Your task to perform on an android device: Use JioMart app view the product Information of Tool Titan 25 IN 1 Screwdriver Set 6 on the JioMart app. 
Image 0: 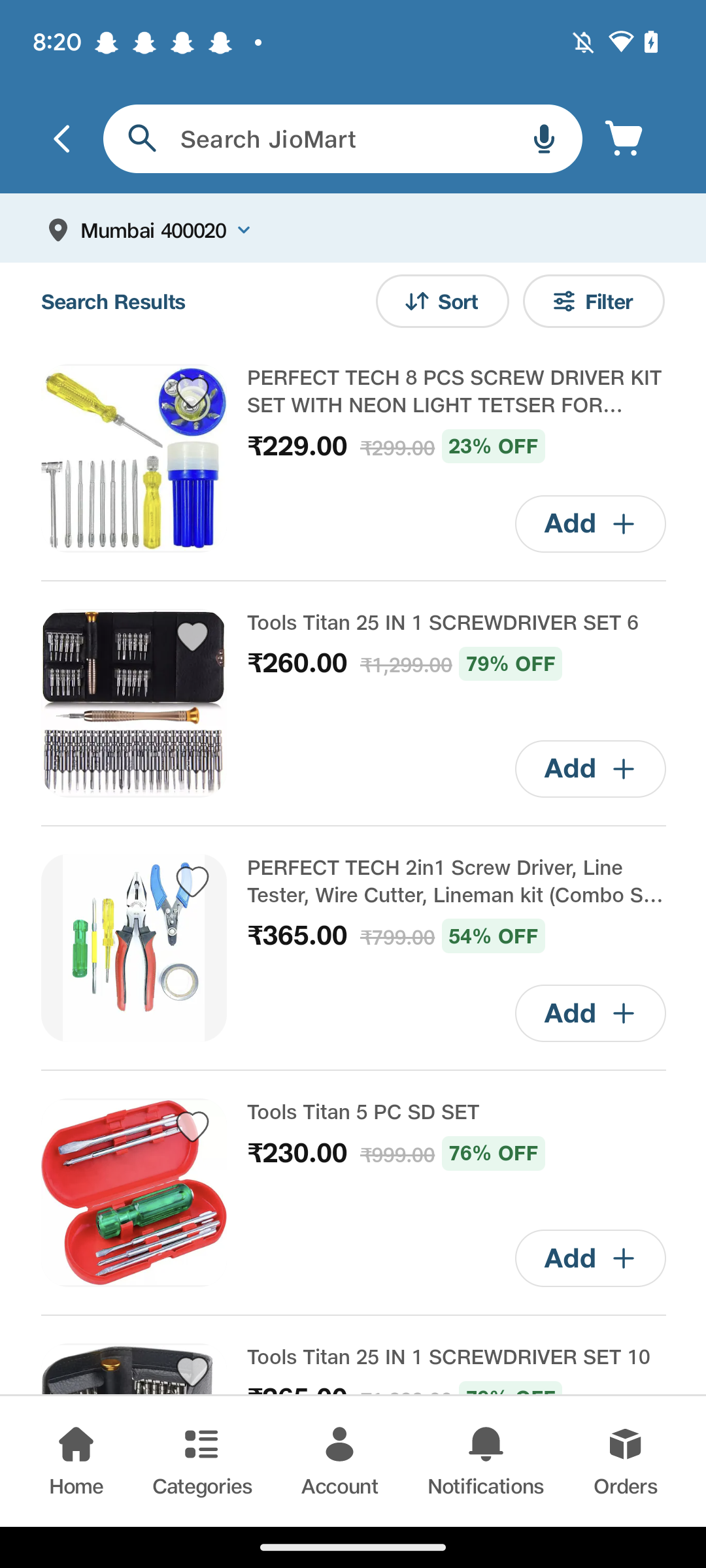
Click on Tool Titan 25 IN 1 Screwdriver Set 6 
Step 0: click (457, 621)
Image 1: 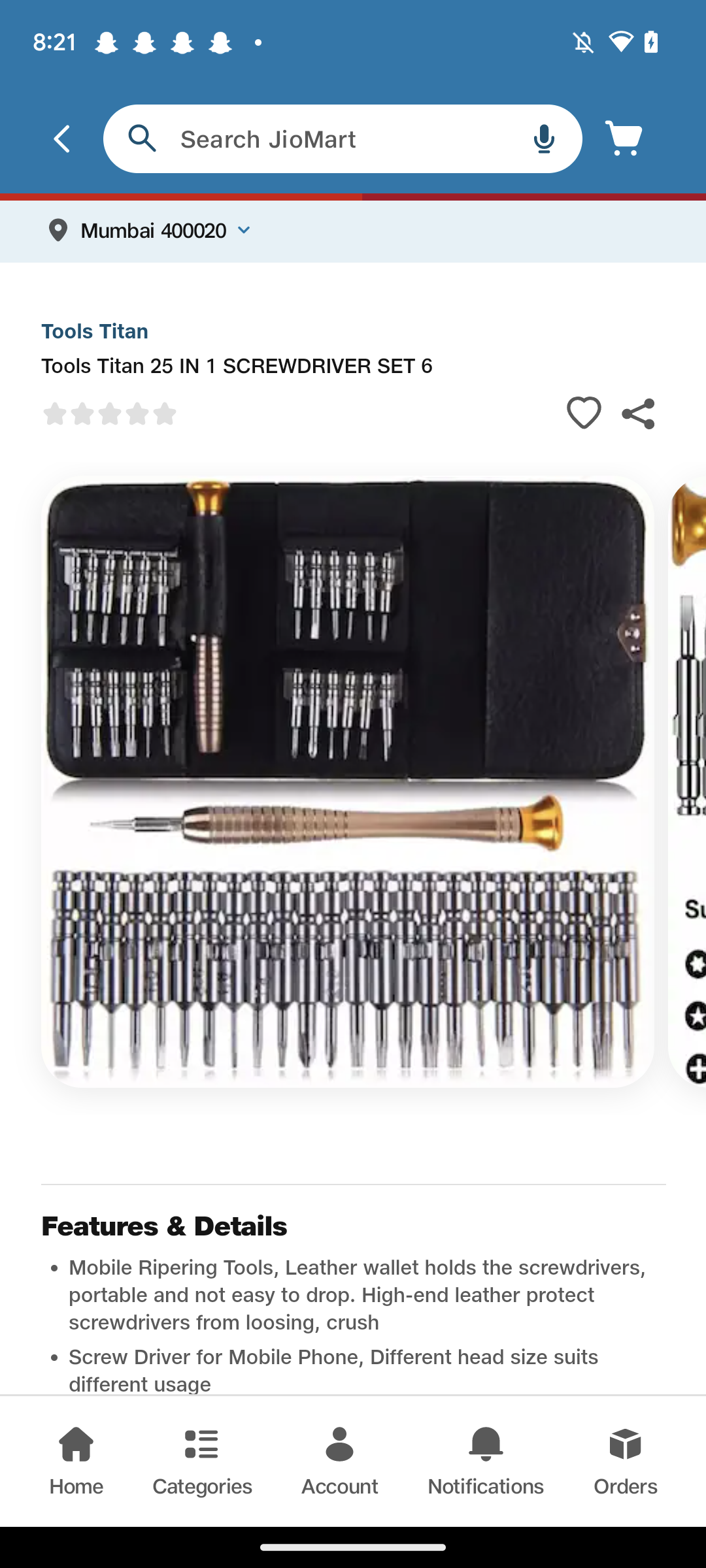
Swipe up to see Product details
Step 1: scroll down
Image 2: 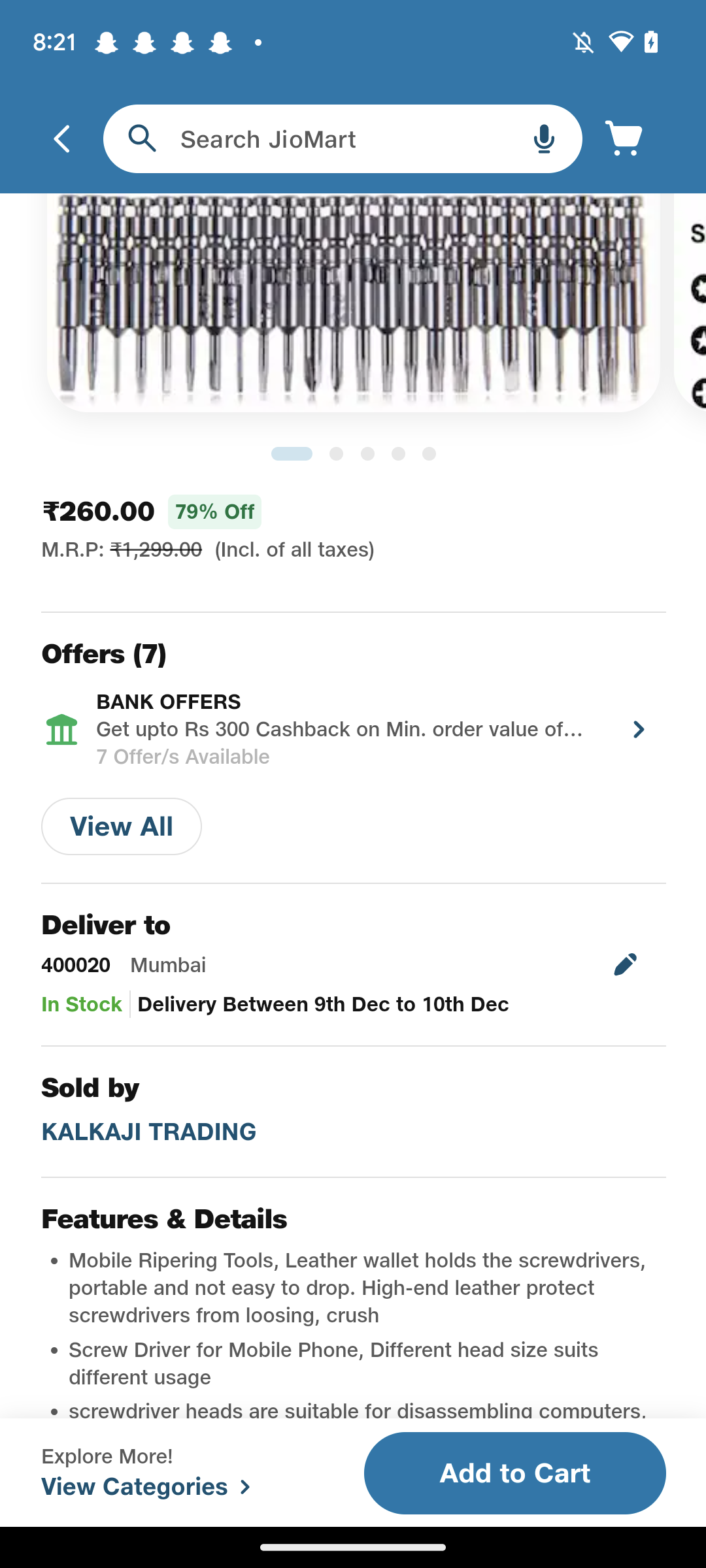
Swipe up to see Product details
Step 2: scroll down
Image 3: 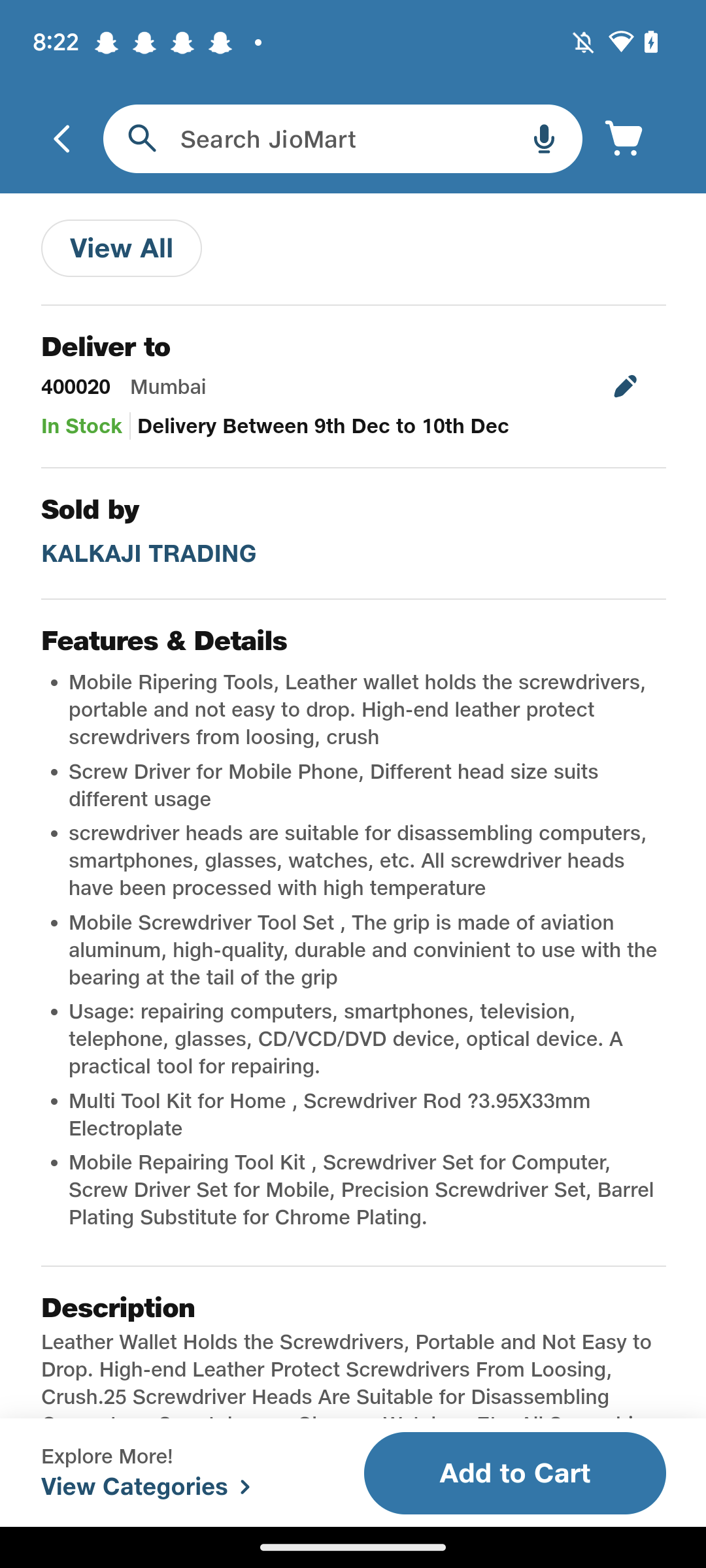
Swipe up to see Product details
Step 3: scroll down
Image 4: 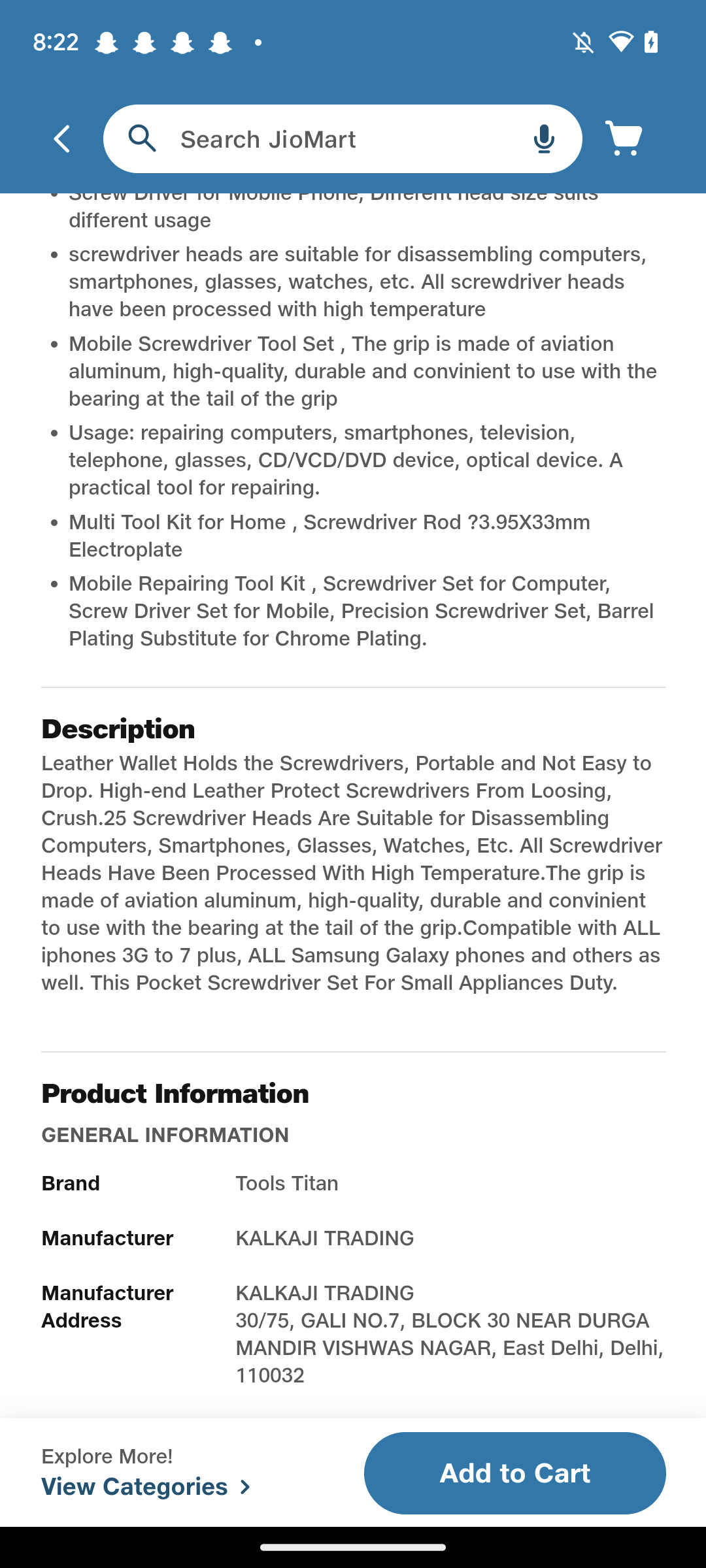
Swipe up to see Product details
Step 4: scroll down
Image 5: 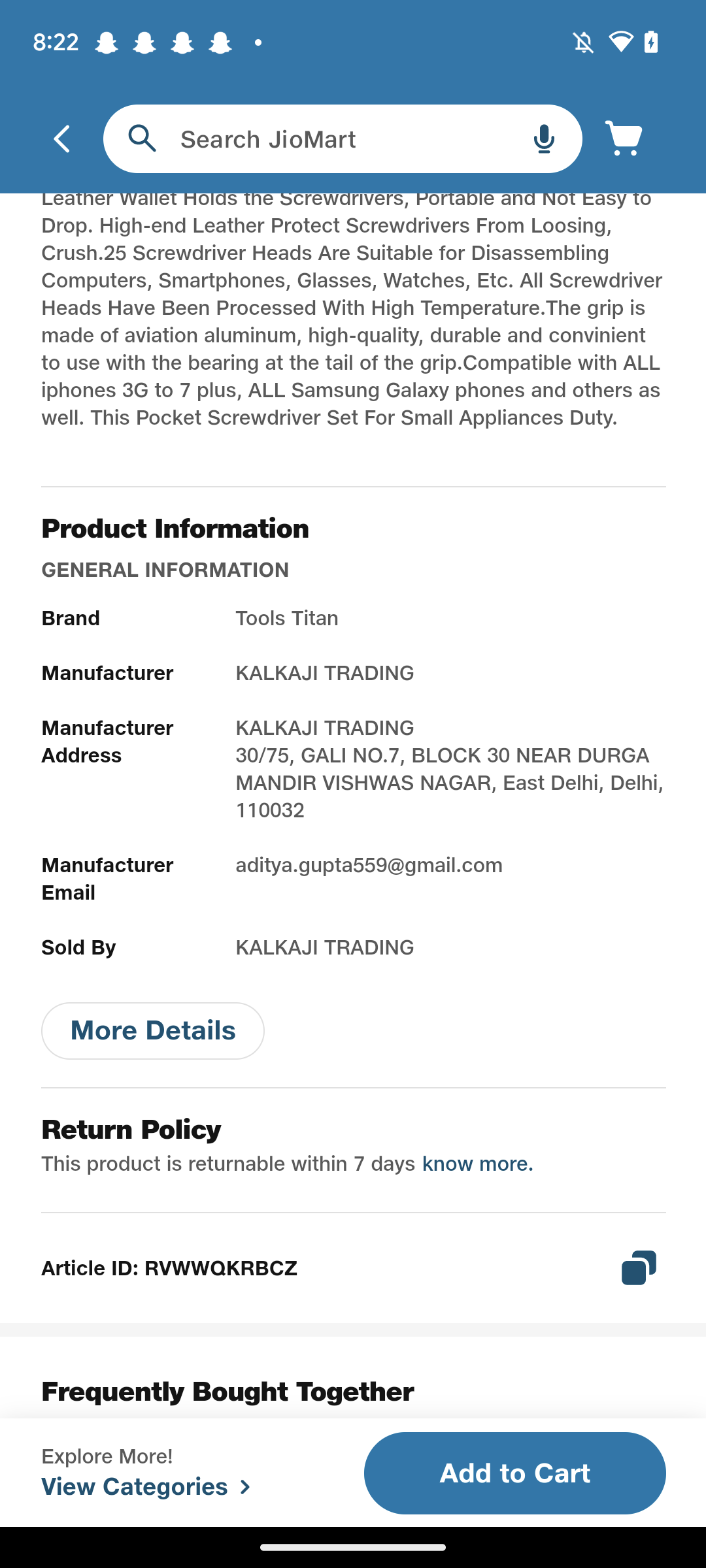
Click on more details
Step 5: click (153, 1030)
Image 6: 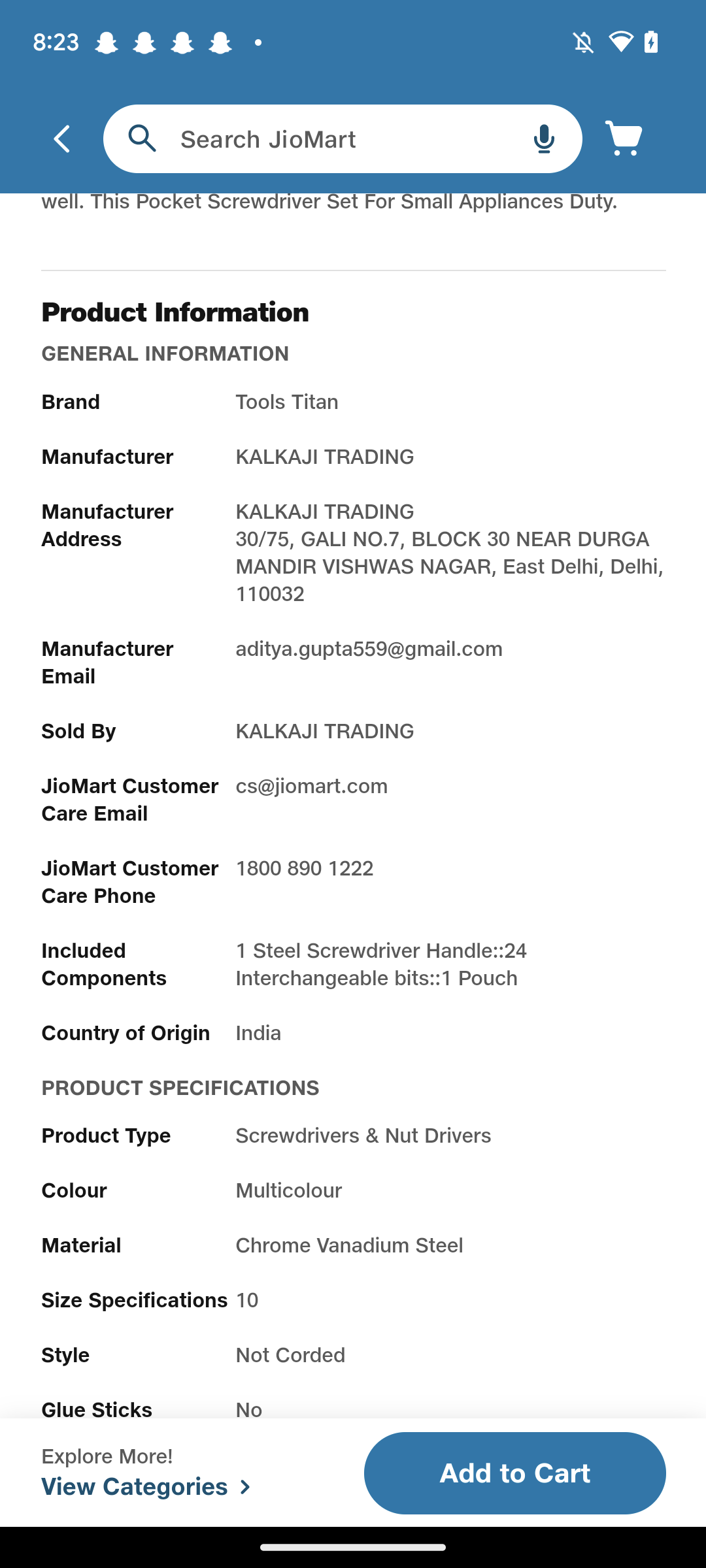
Swipe up
Step 6: scroll down
Image 7: 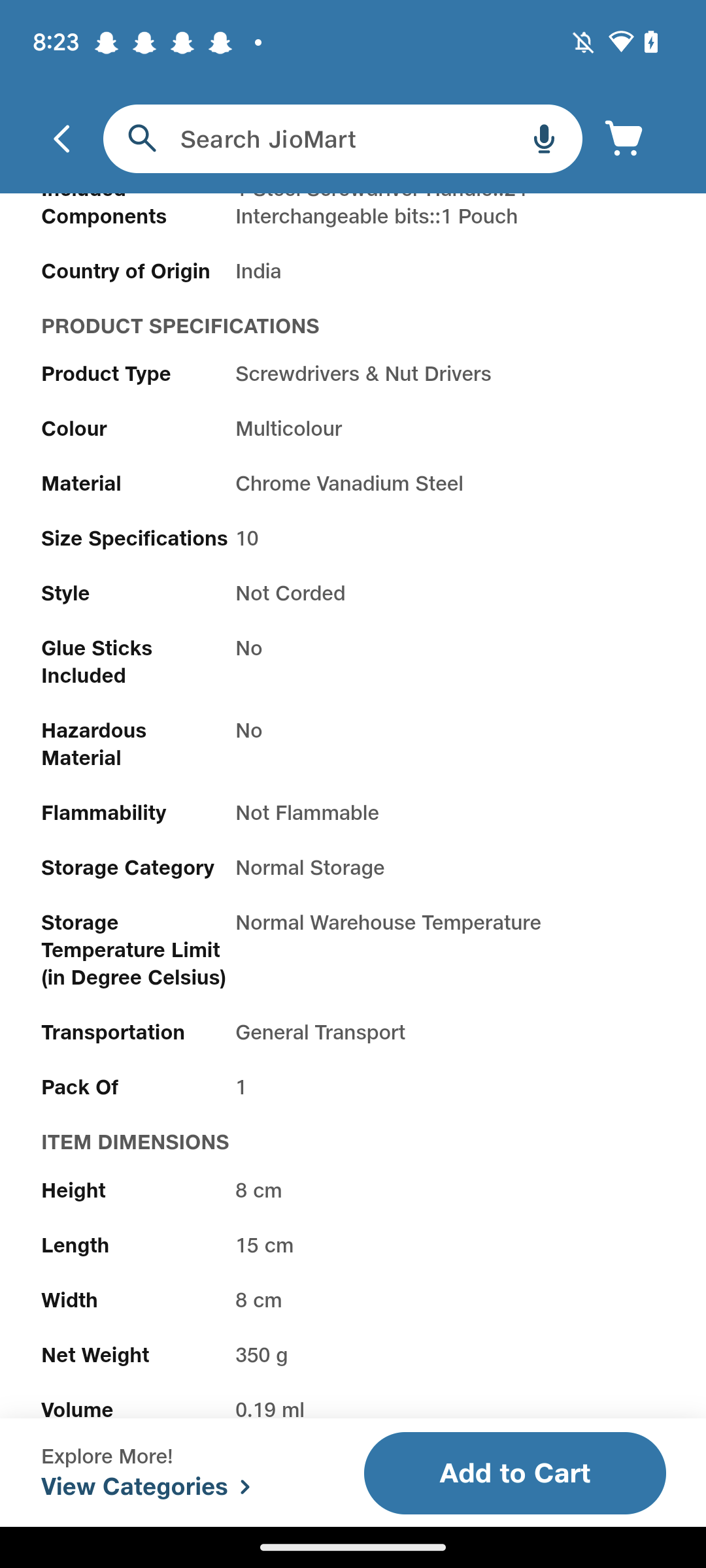
Swipe up
Step 7: scroll down